Your task to perform on an android device: Go to the Foursquare app & read the reviews of the place
Image 1: 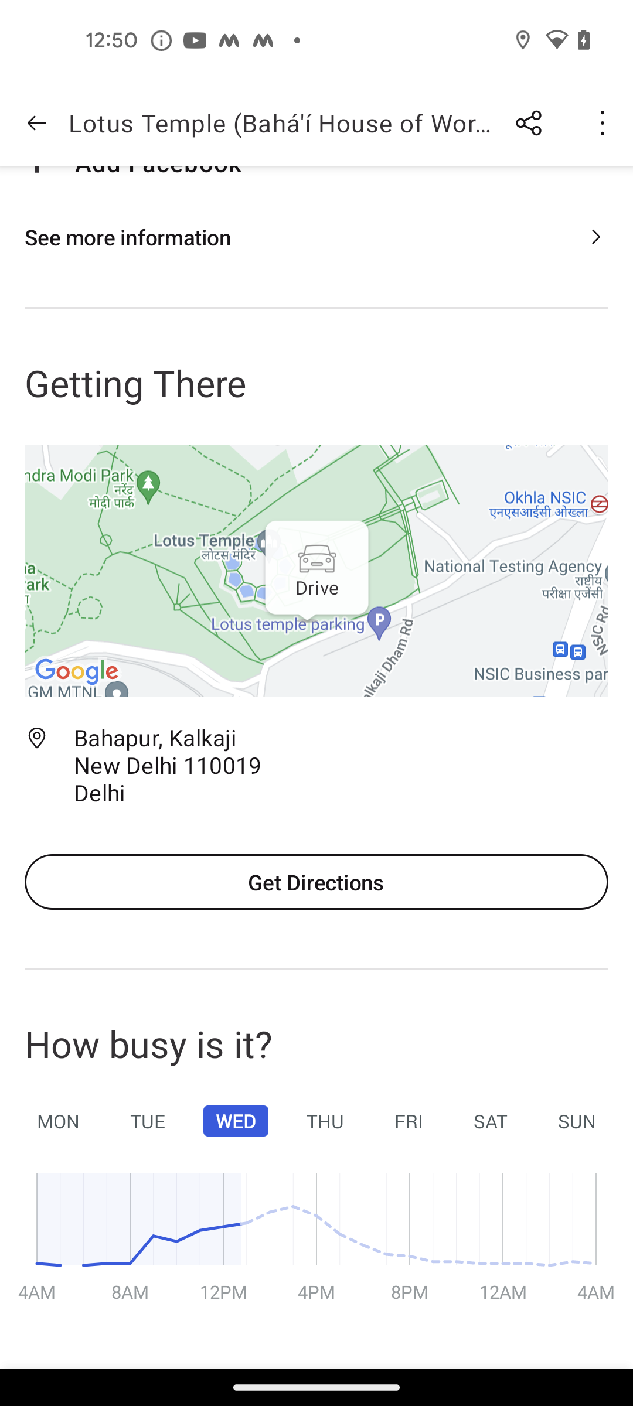
scroll up to see reviews
Step 1: scroll up
Image 2: 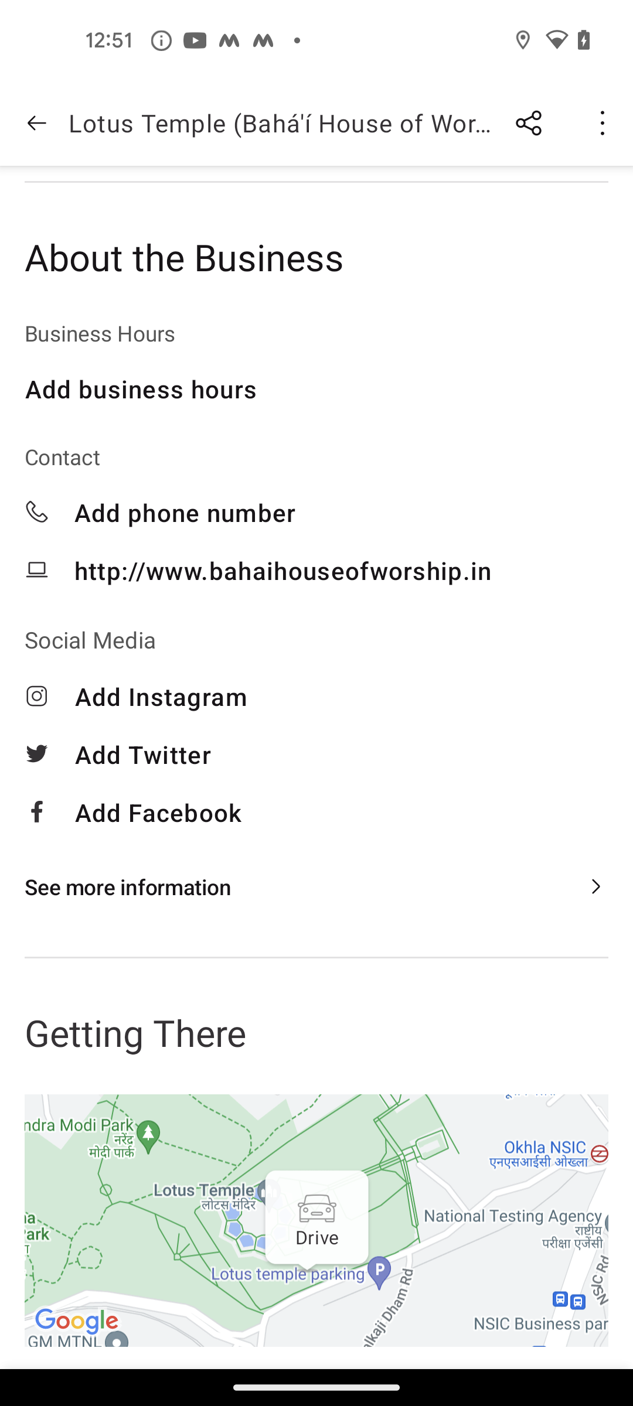
scroll up to see reviews
Step 2: scroll up